Your task to perform on an android device: Subscribe the "Screen Culture" YouTube channel for such interesting video.
Image 0: 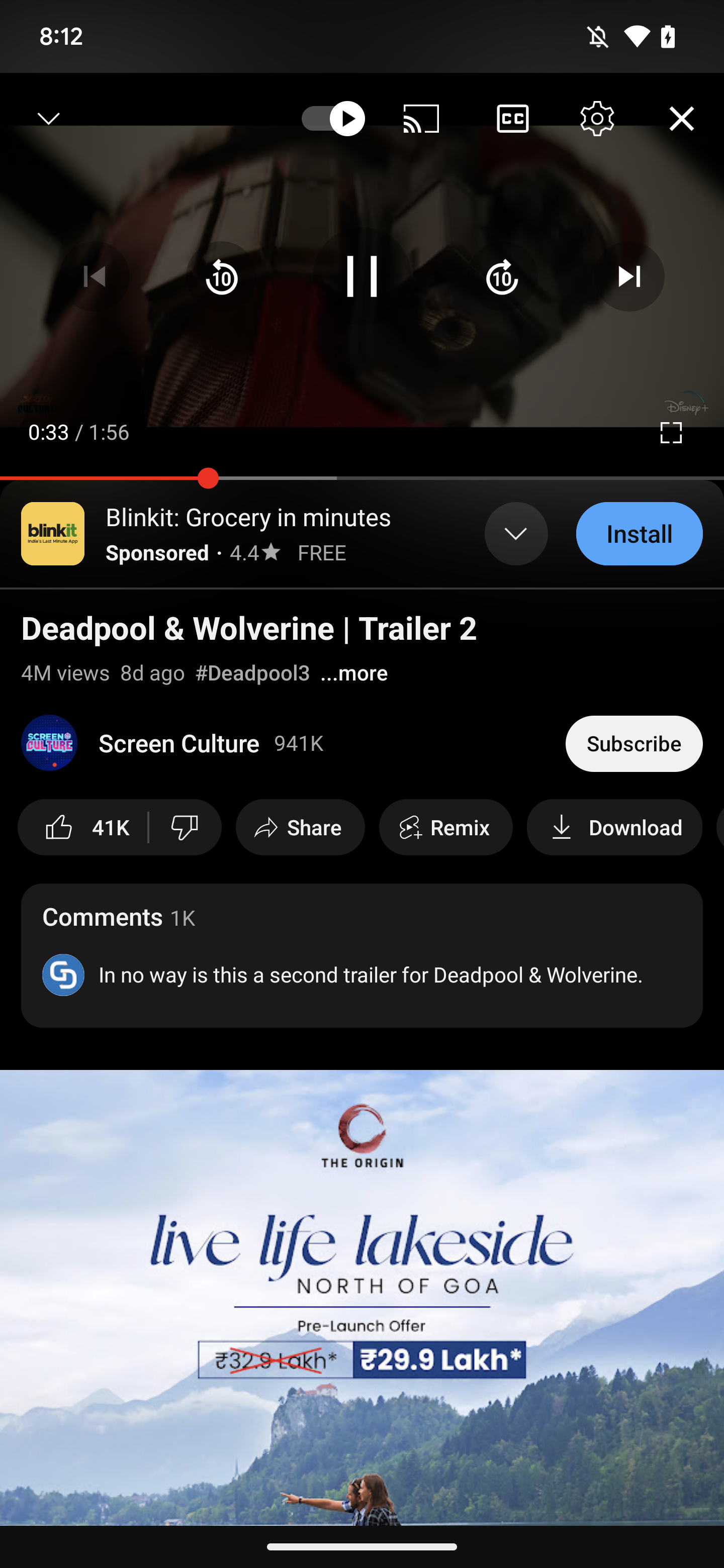
Click on the subscribe button on the right side next to the "Screen Culture" channel name.
Step 0: click (634, 744)
Image 1: 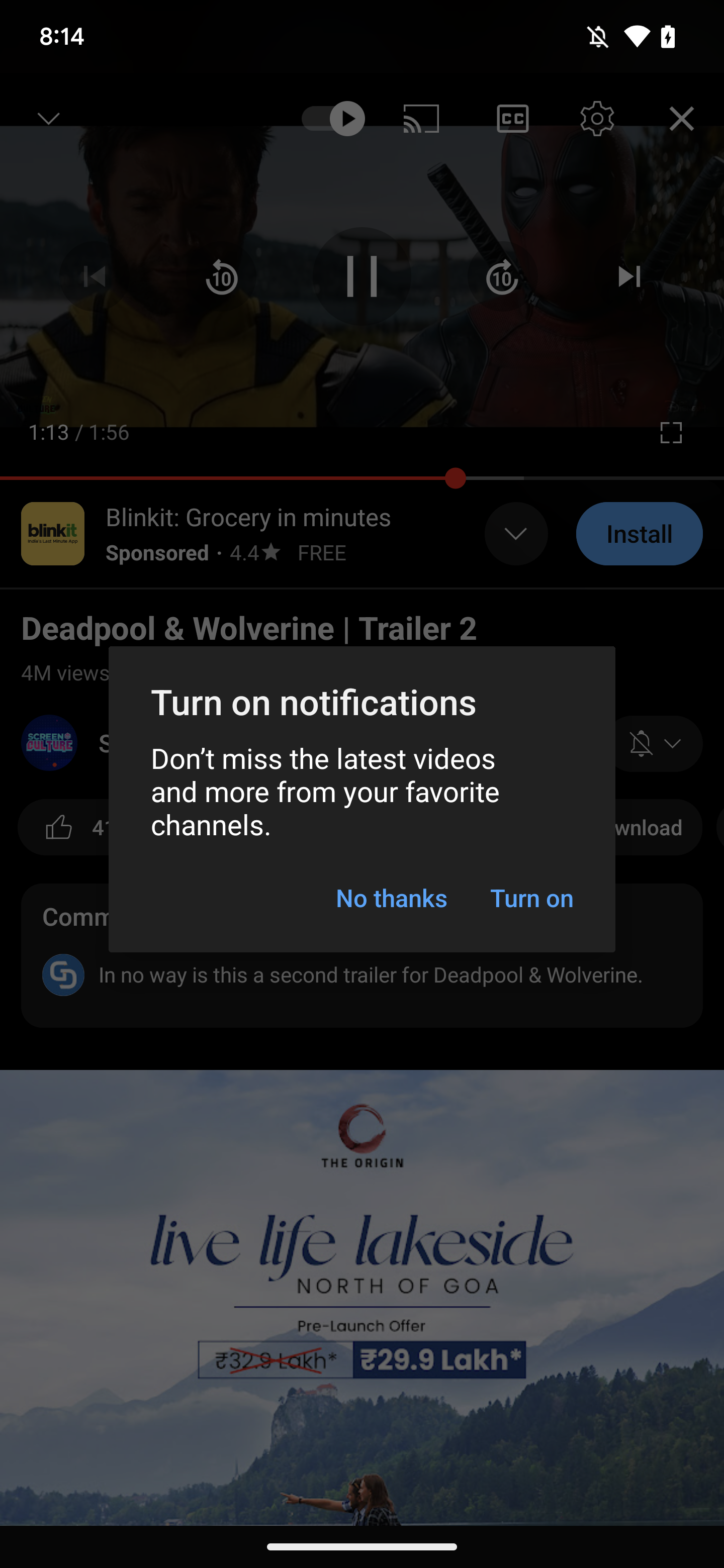
Click on the turn on button to turn on the notification of the channel.
Step 1: click (531, 898)
Image 2: 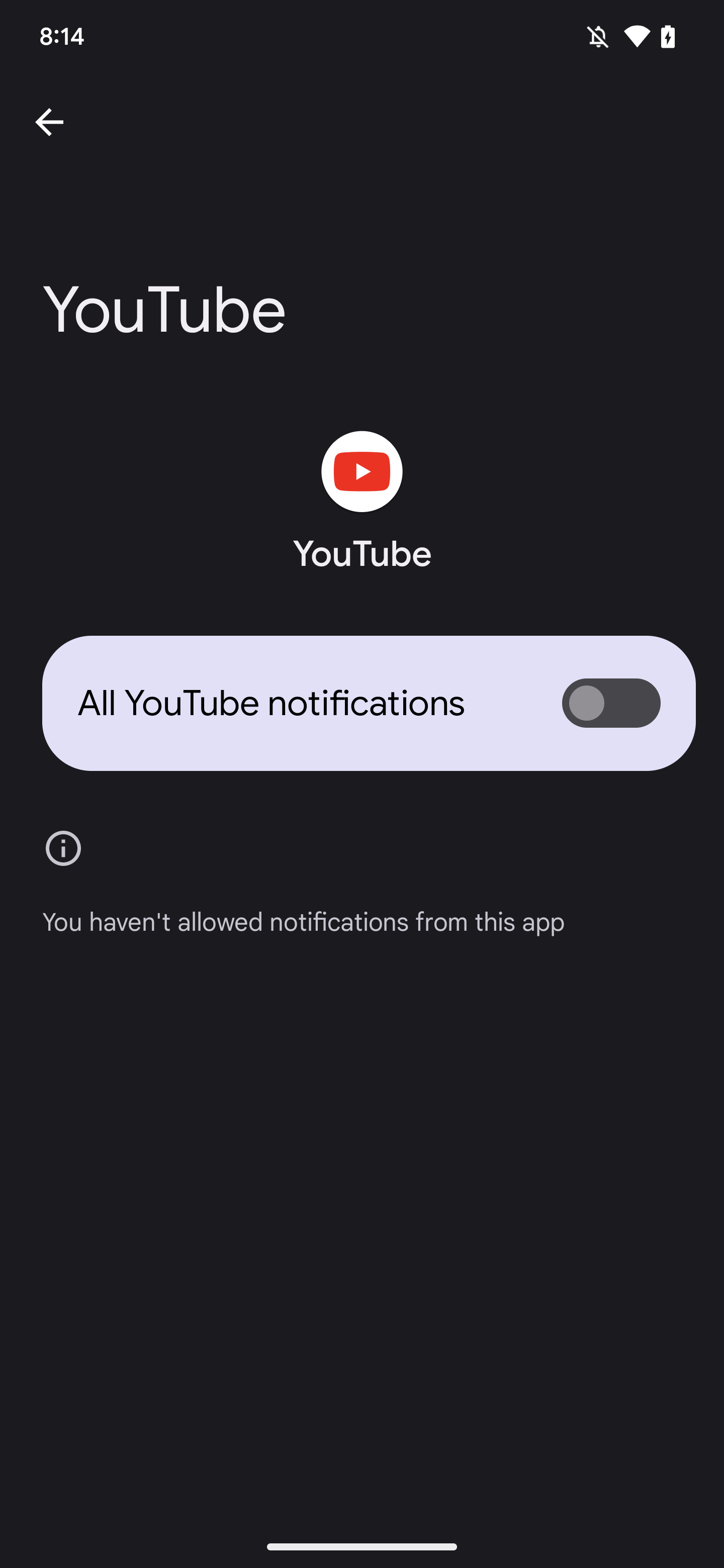
Click on the turn on button to turn on the notification of the channel.
Step 2: wait